Your task to perform on an android device: Download "A Lot of Confusion over Water Vapor" Comedy Podcast by James O'Brien's Mystery Hour on the MyTuner Radio app.
Image 0: 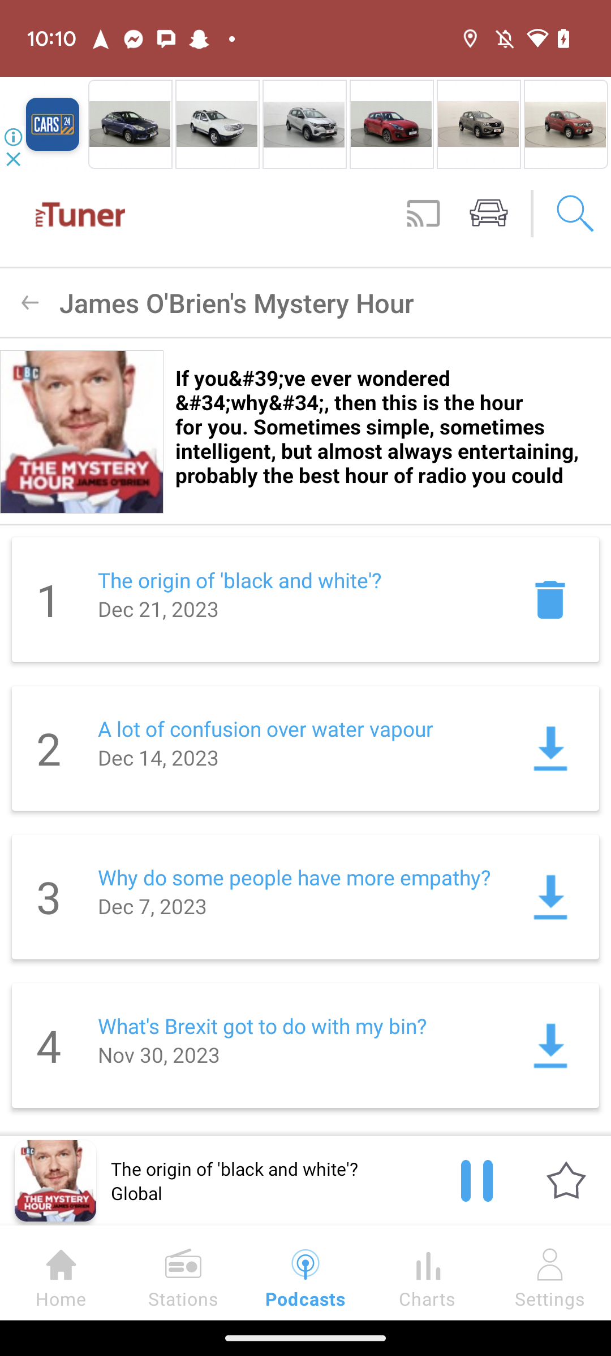
Click on the Download icon of the "A Lot of Confusion over Water Vapor" podcast.
Step 0: click (538, 729)